Your task to perform on an android device: Show me the women's New Balance shoes in size 9 on the Footshop app.
Image 0: 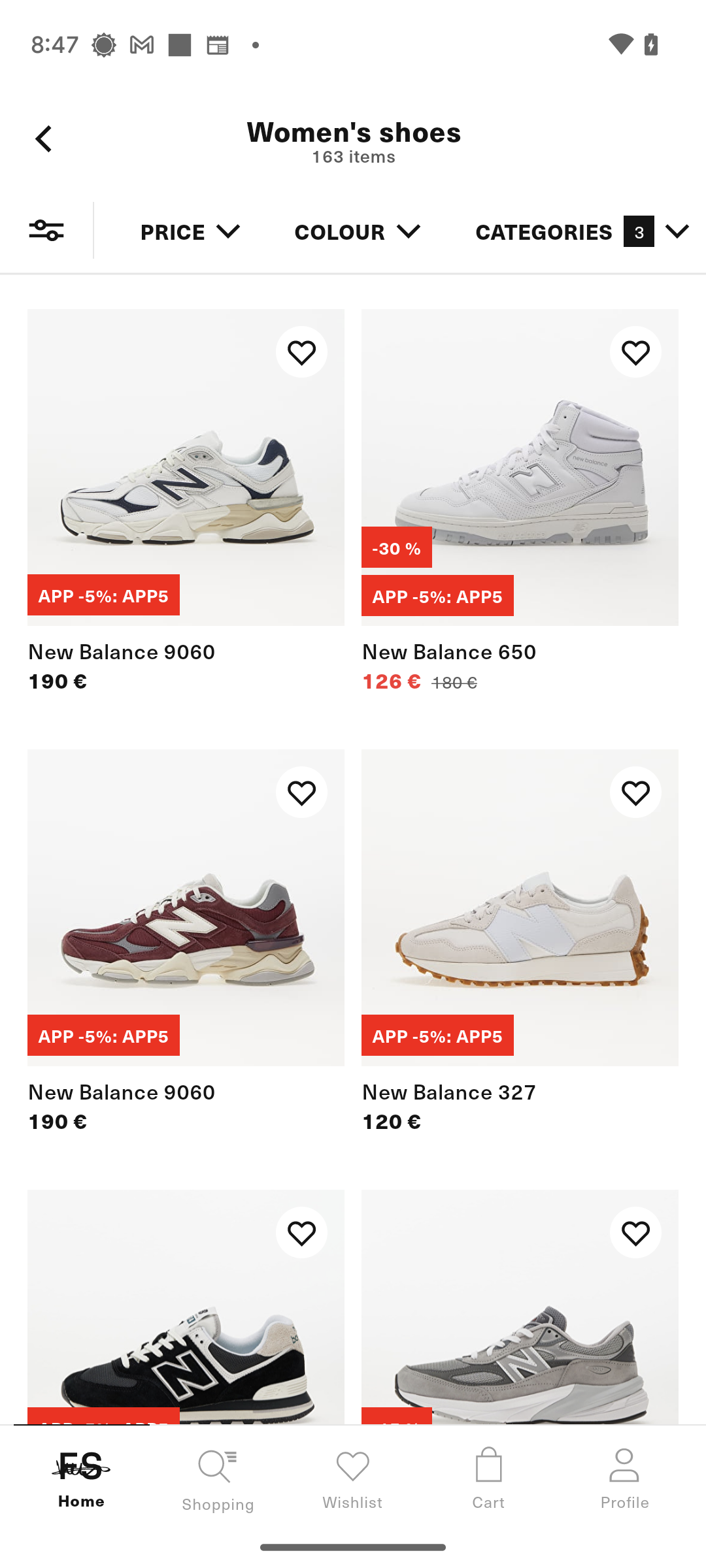
Click on the filters icon at the top of the screen.
Step 0: click (52, 231)
Image 1: 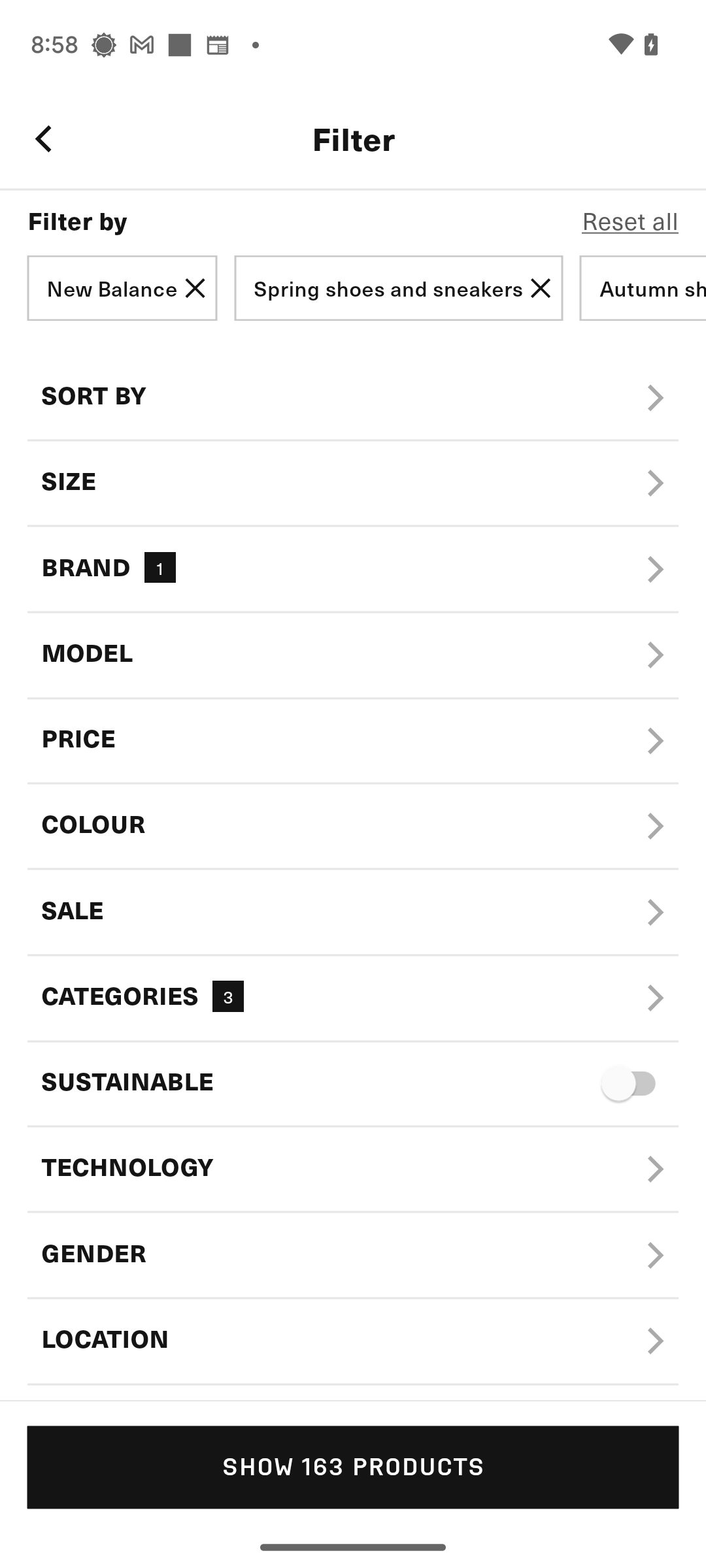
Click on Size tab.
Step 1: click (353, 483)
Image 2: 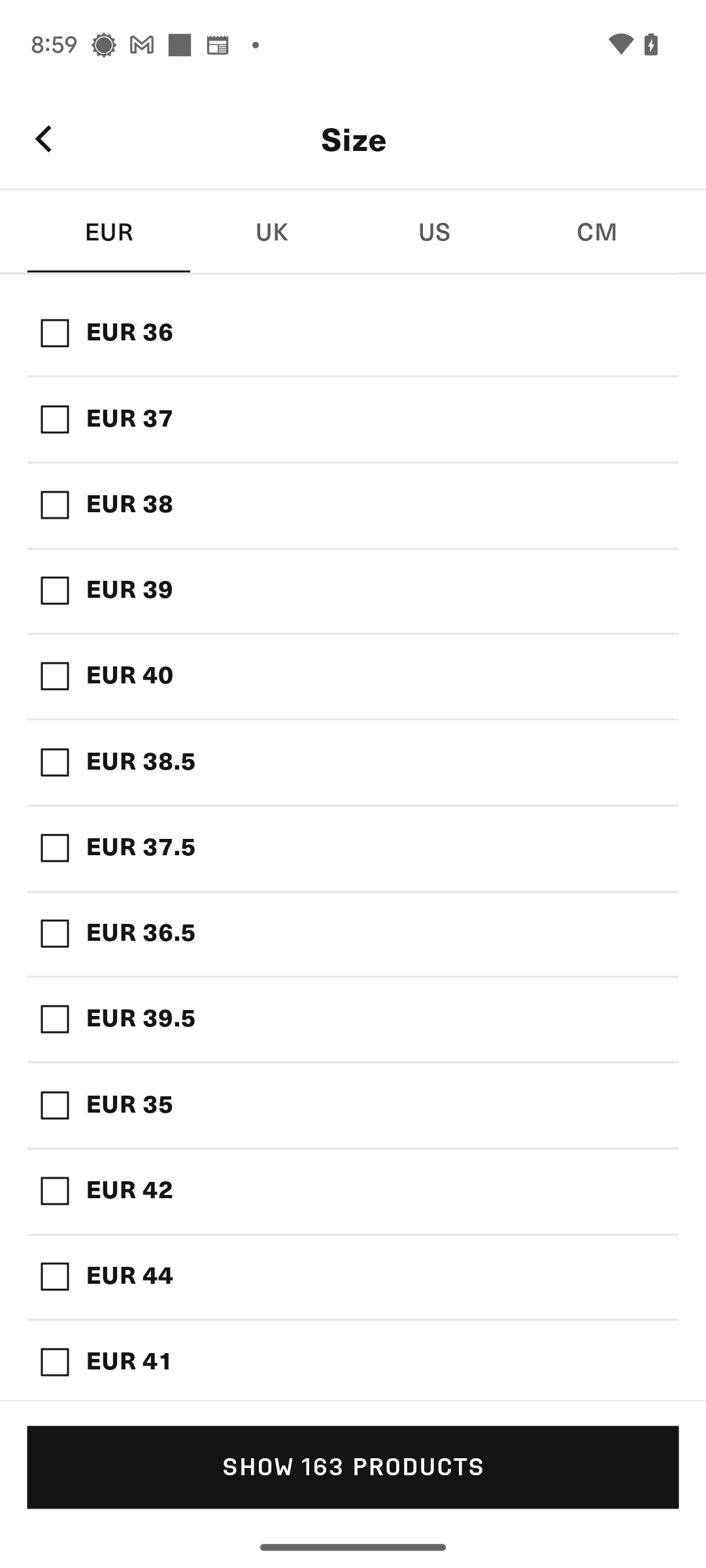
Click on UK tab.
Step 2: click (271, 233)
Image 3: 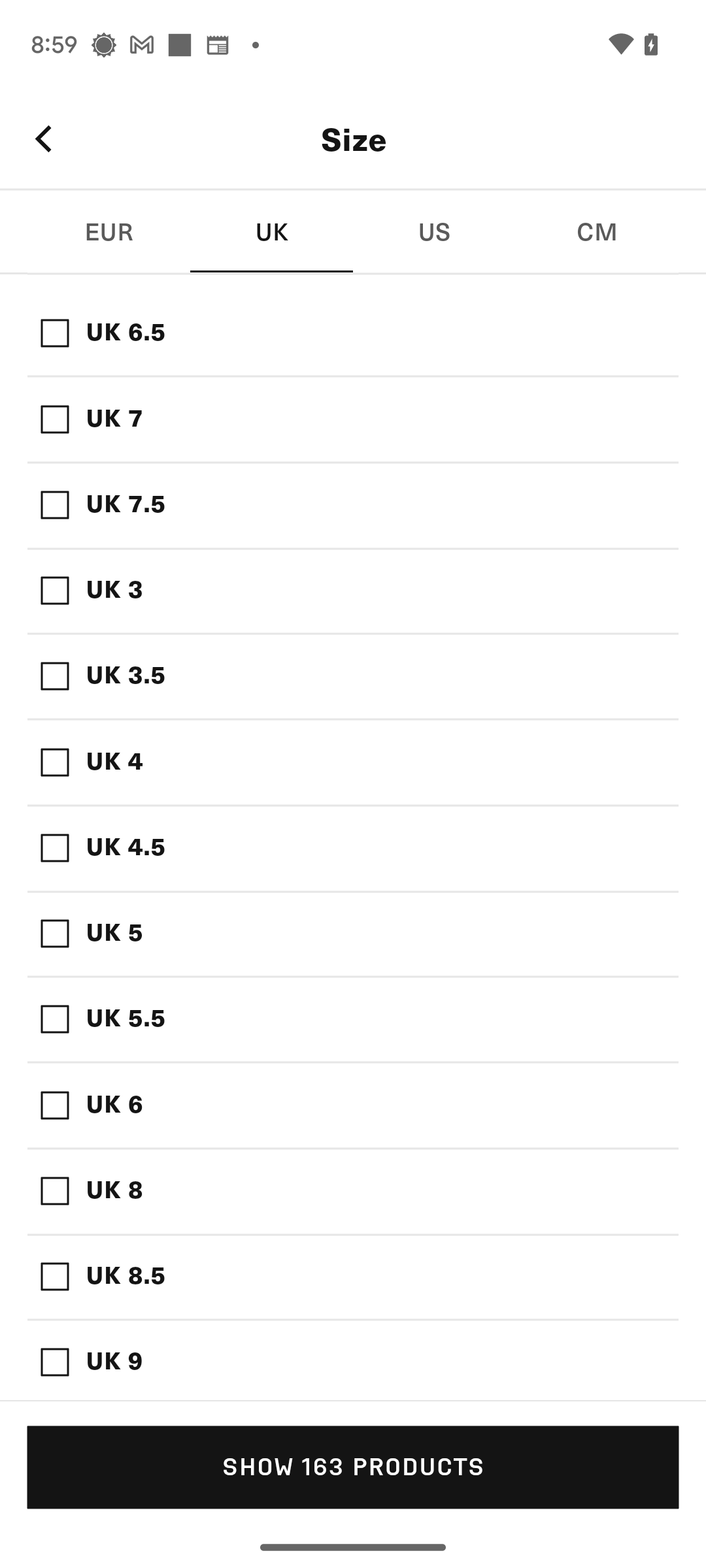
Select size UK 9.
Step 3: click (353, 1360)
Image 4: 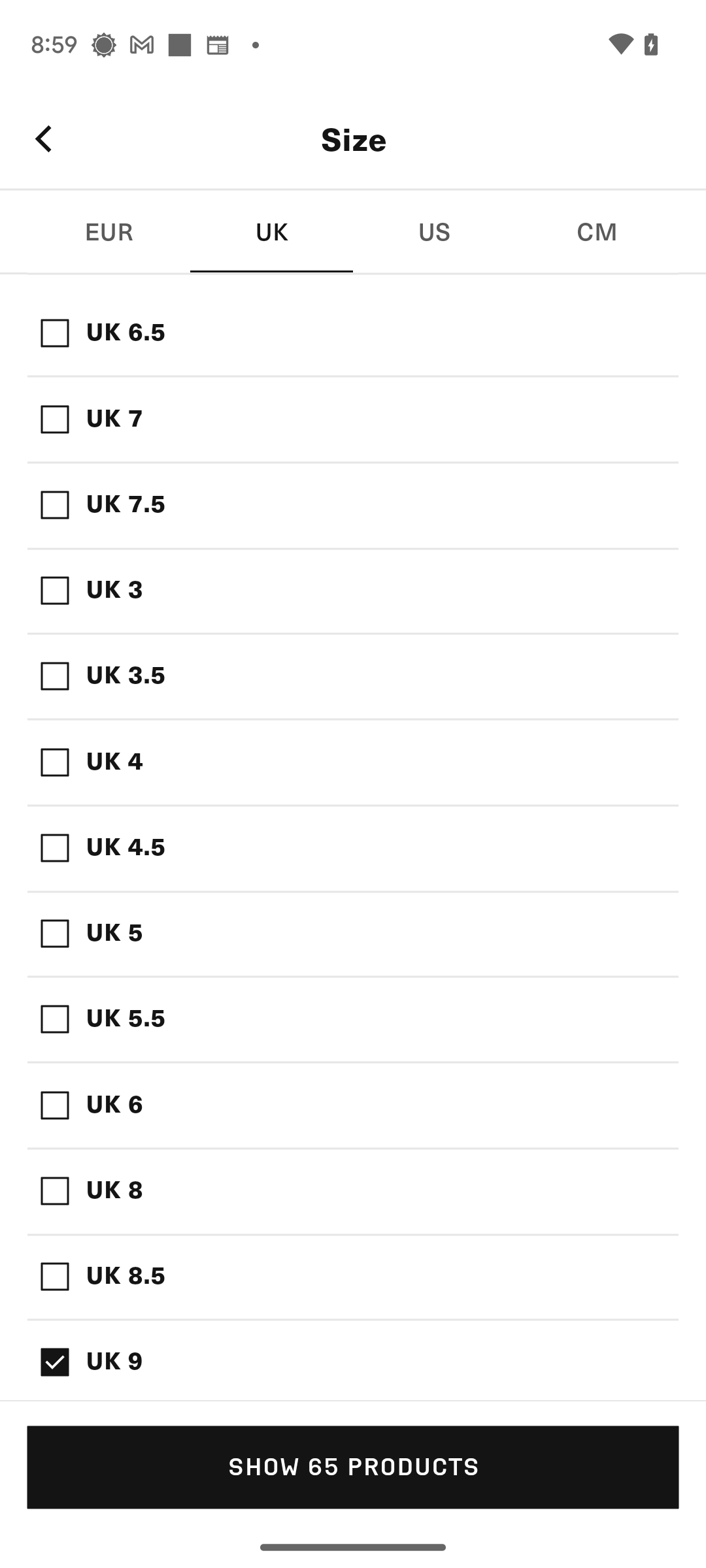
Click on SHOW 65 PRODUCTS at the bottom of the screen.
Step 4: click (353, 1466)